Your task to perform on an android device: In the expedia app, select the destination New York and view the fun activities, such as Times Square
Image 0: 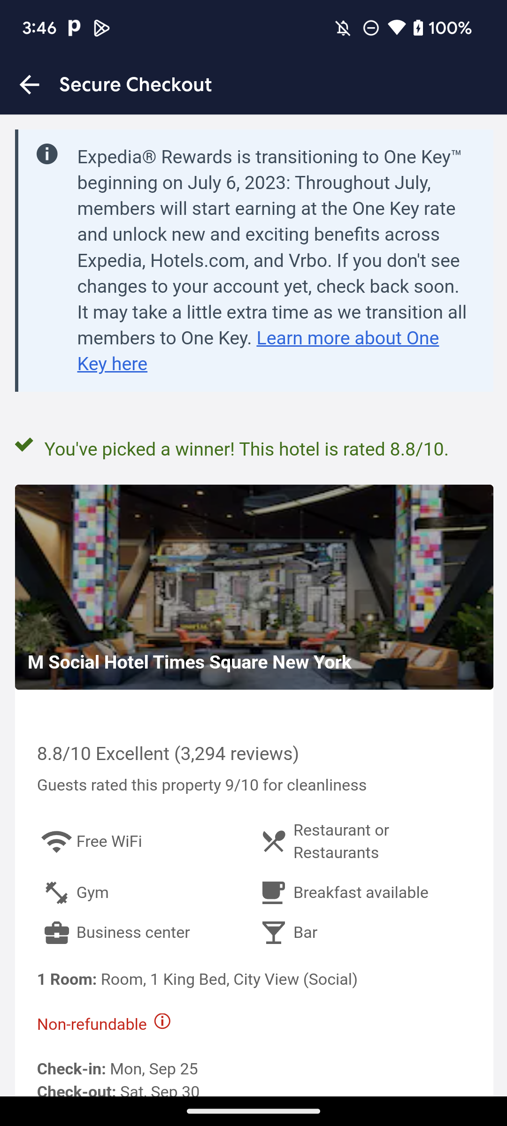
Go back to the Home screen
Step 0: press back button
Image 1: 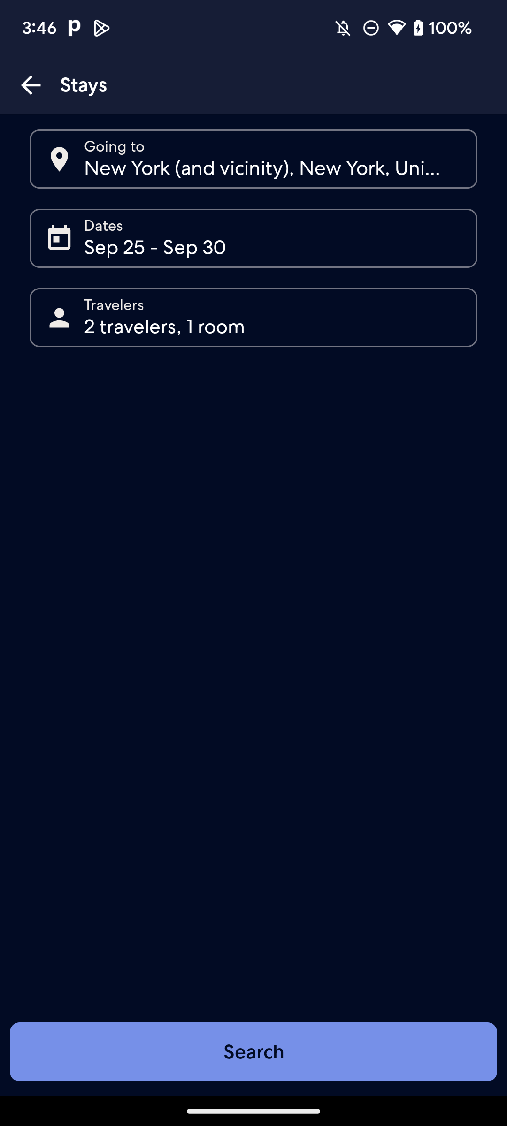
Go back to the Home screen
Step 1: press back button
Image 2: 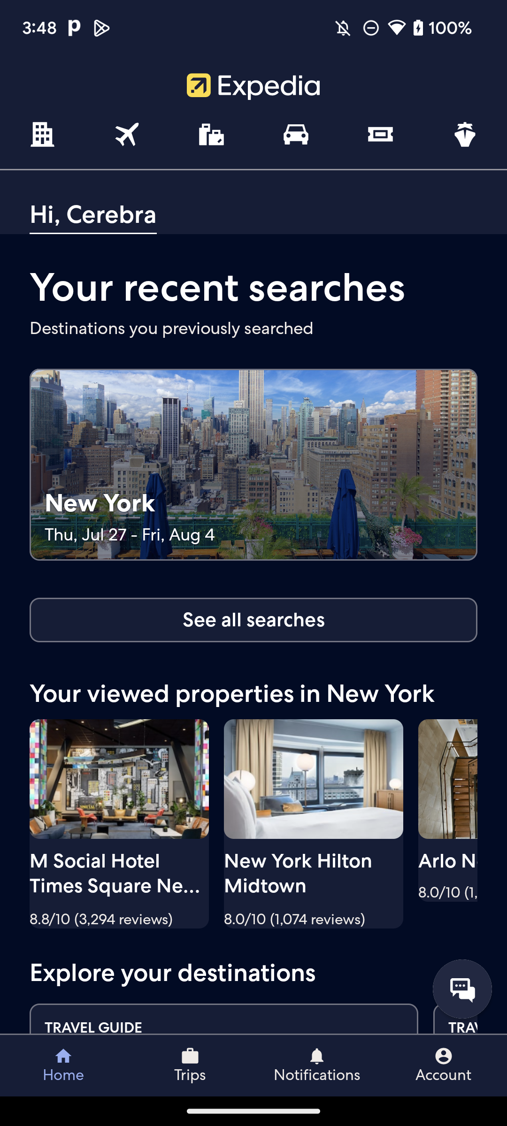
Scroll up to view the New York destination
Step 2: scroll down
Image 3: 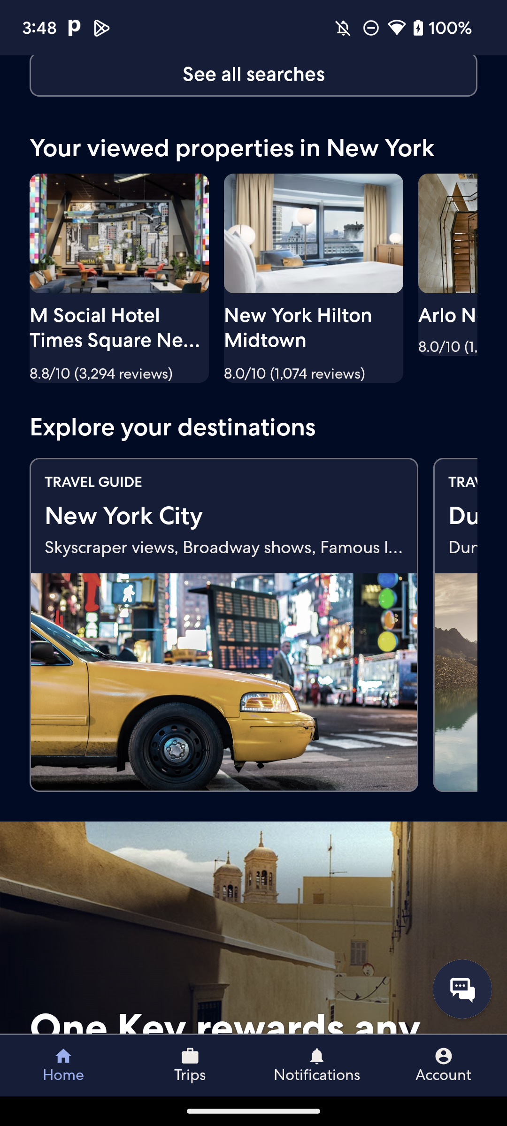
Click on the New York City destination
Step 3: click (223, 682)
Image 4: 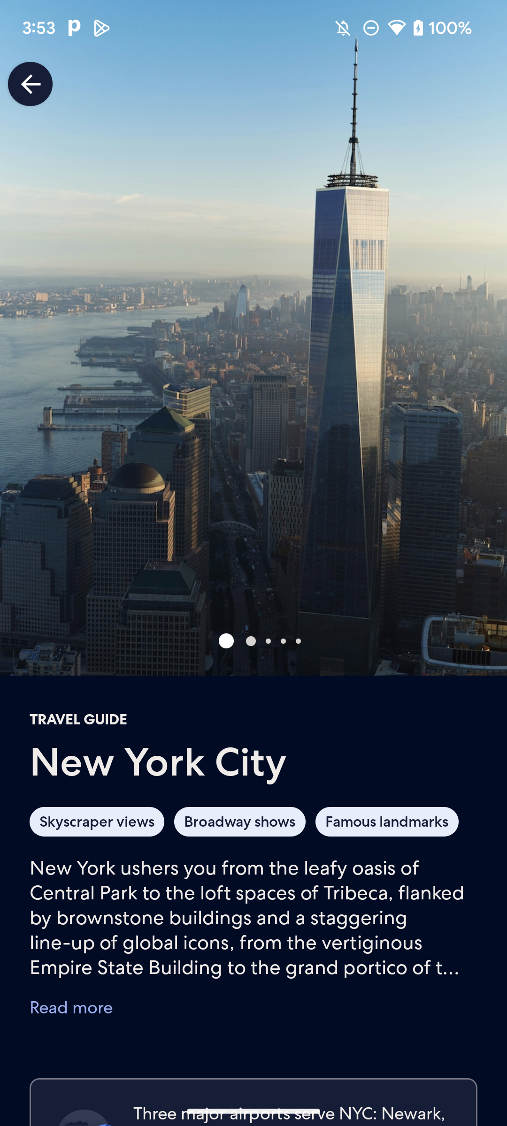
Scroll up to view the fun activities
Step 4: scroll down
Image 5: 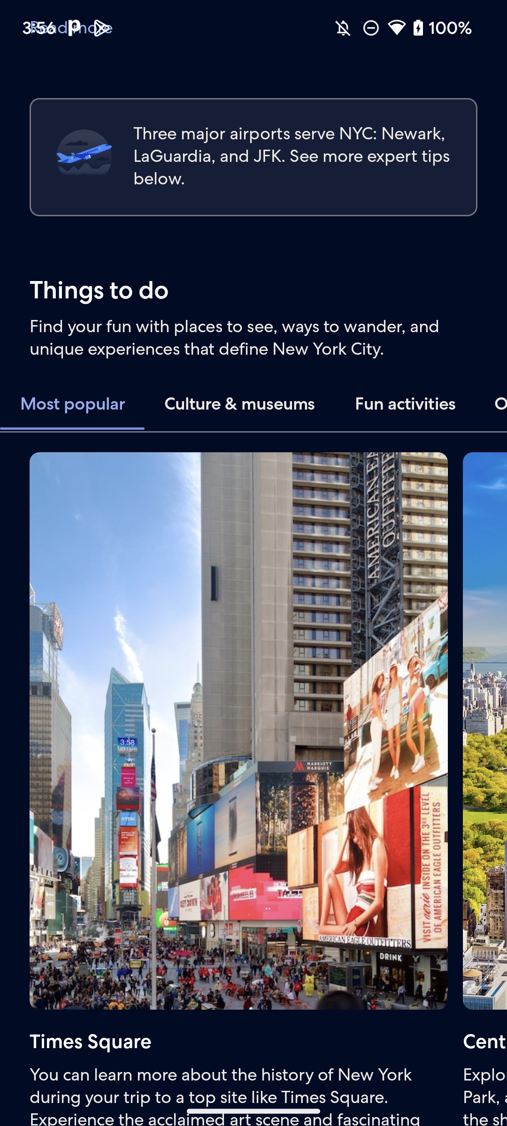
Click on the most popular option
Step 5: click (72, 404)